Your task to perform on an android device: Sort the shoe styles according to their order quantity.
Image 0: 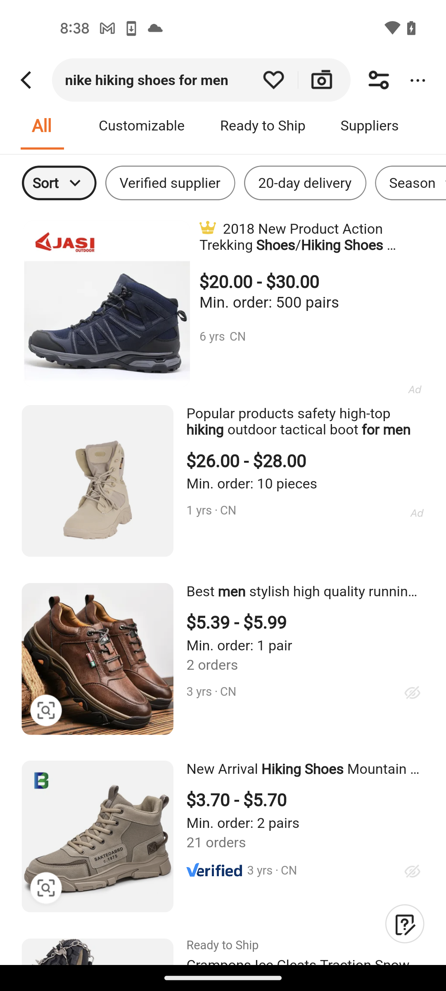
Tap on the sort option
Step 0: click (223, 482)
Image 1: 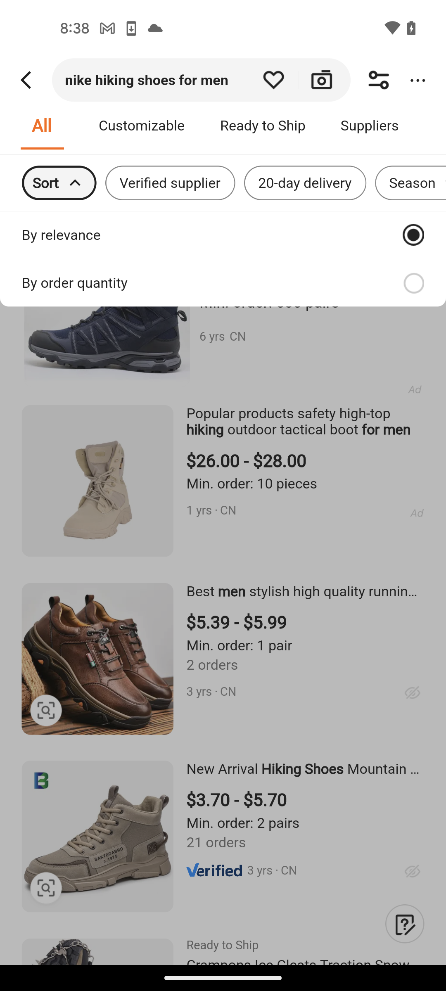
Select the by order quantity option
Step 1: click (223, 482)